Your task to perform on an android device: Open the Coursera app and take the course access
Image 1: 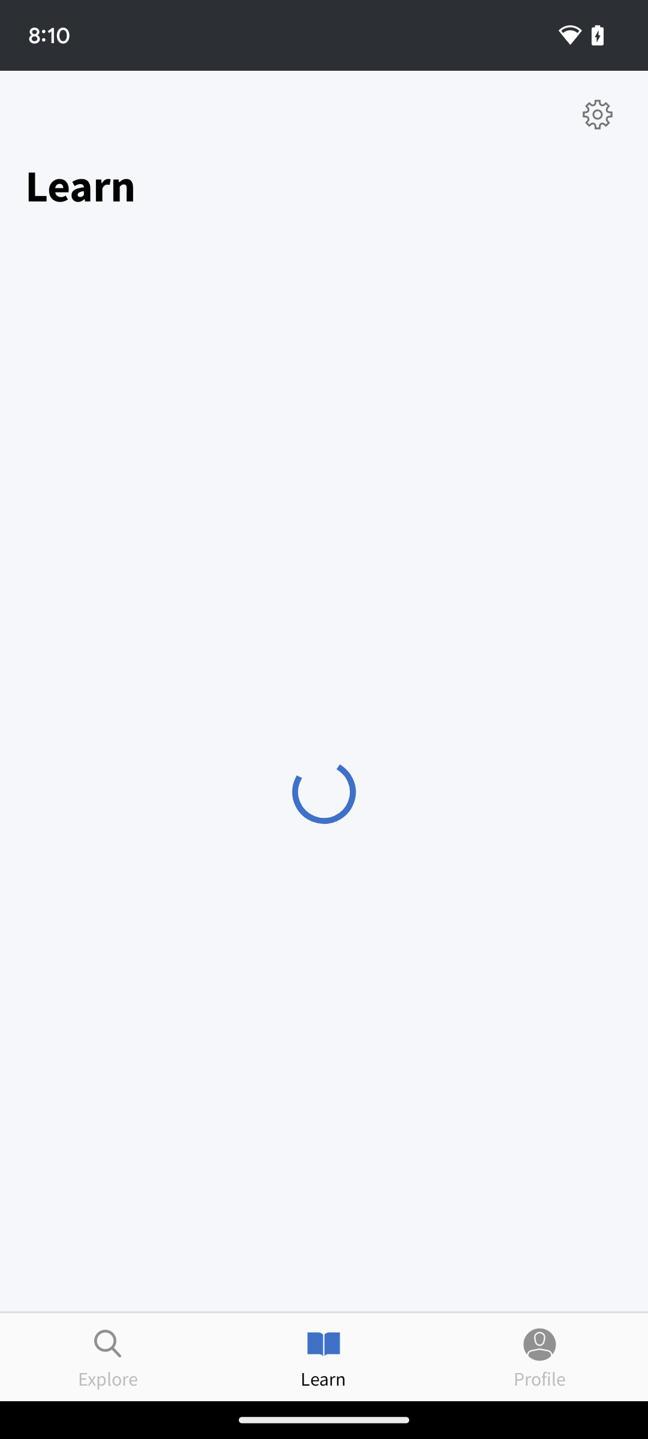
Open the Coursera app.
Step 1: wait
Image 2: 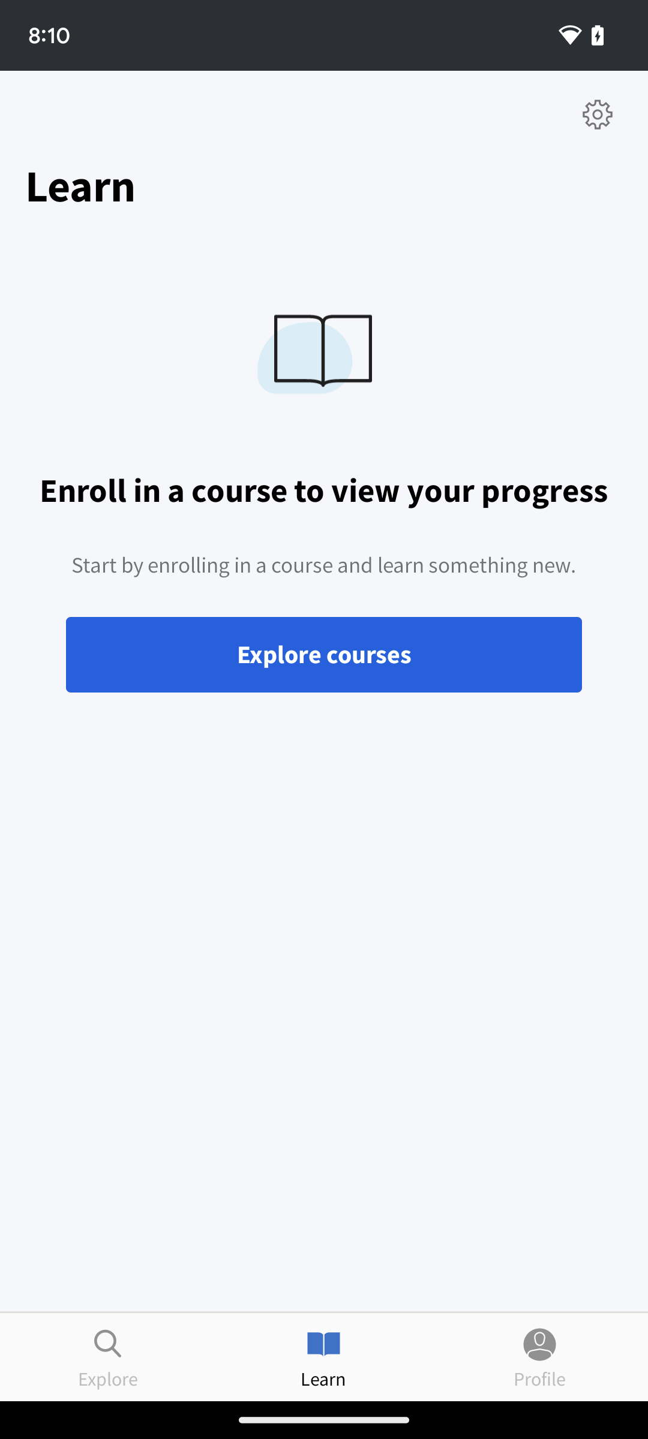
Click on the Explore Course present on screen.
Step 2: click (323, 654)
Image 3: 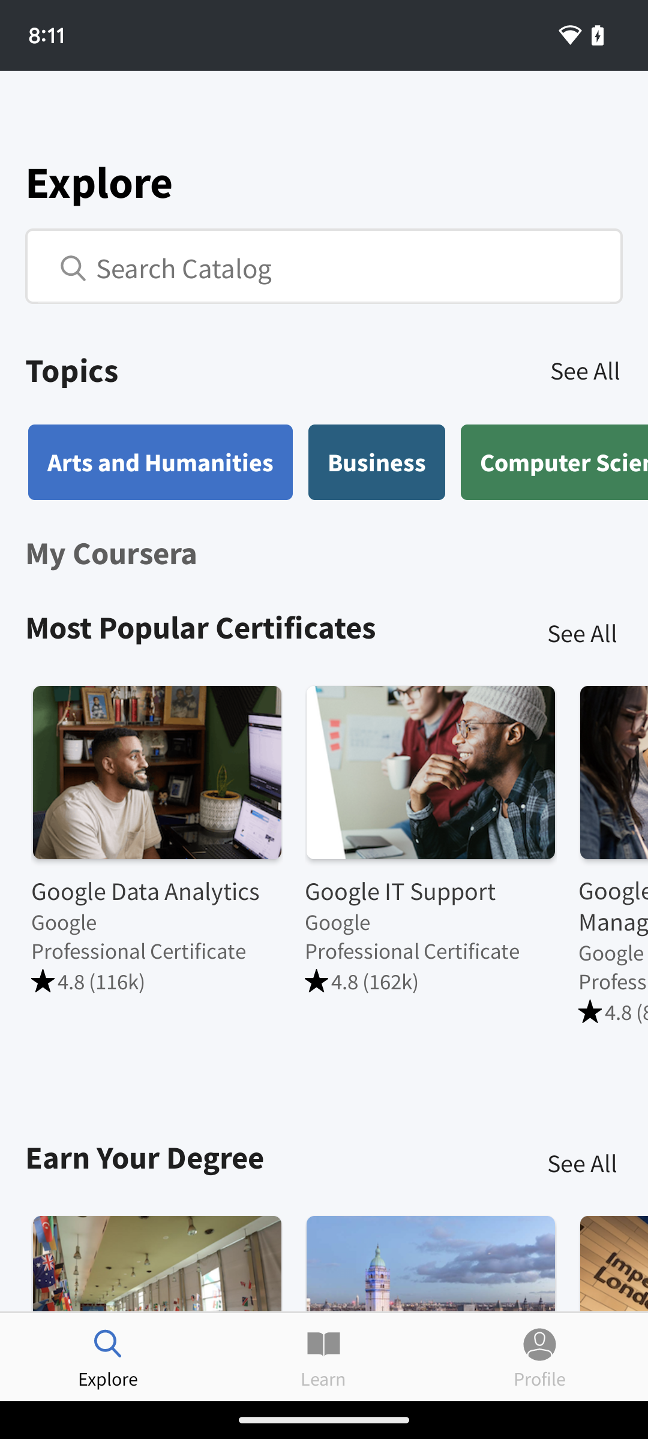
Tap on Data Science, present at the top of the screen.
Step 3: wait
Image 4: 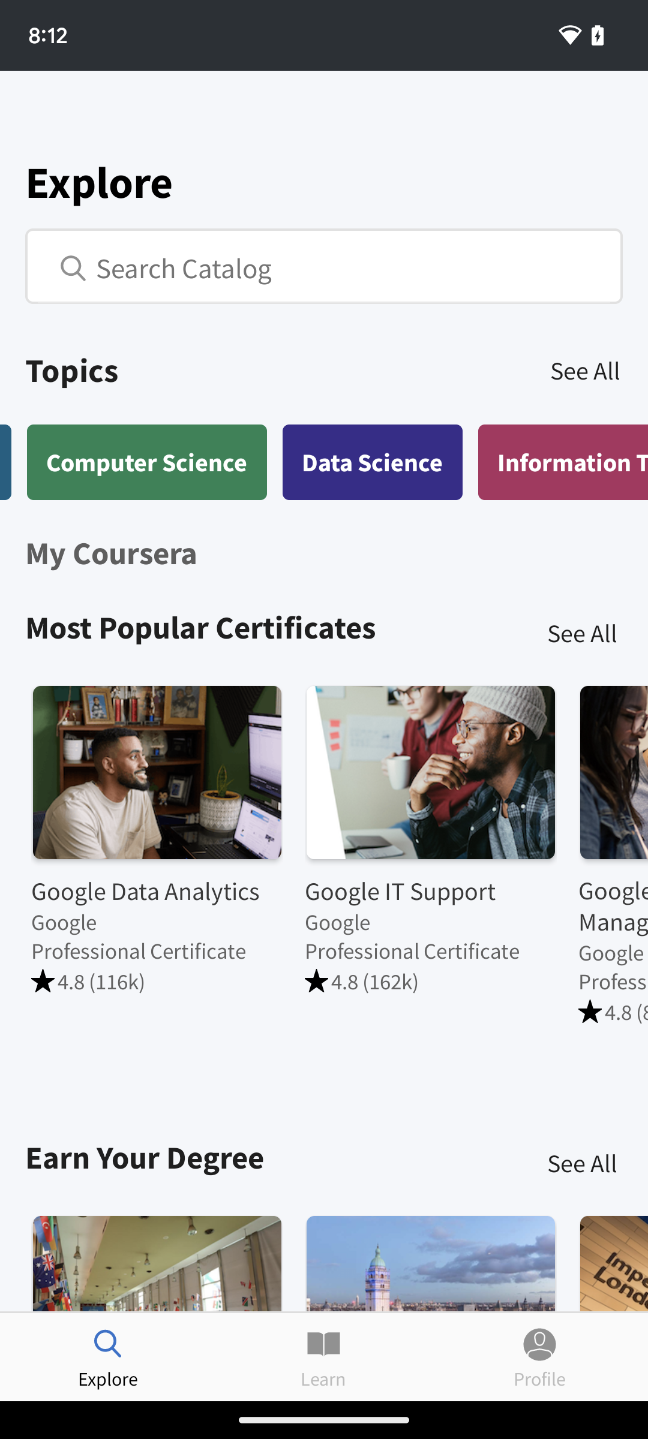
Tap on Data Science, present at the top of the screen.
Step 4: click (373, 462)
Image 5: 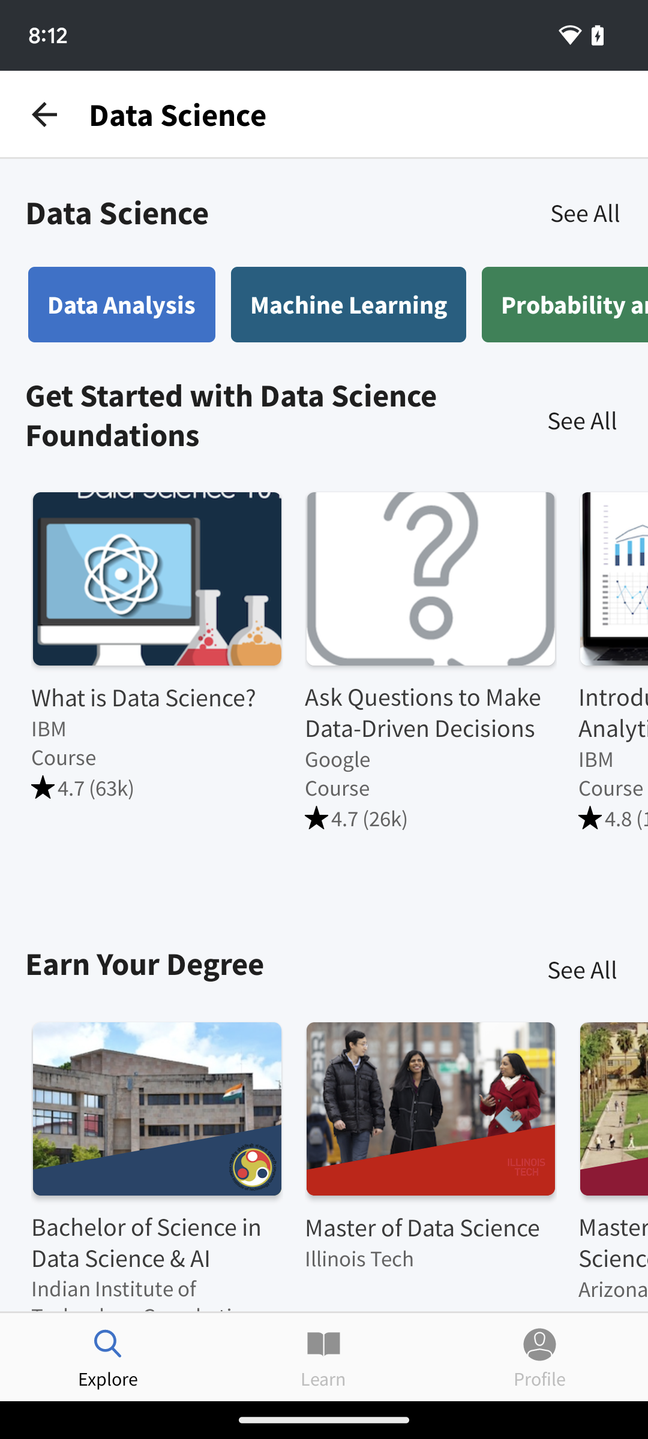
Tap on What is Data Science?
Step 5: click (115, 585)
Image 6: 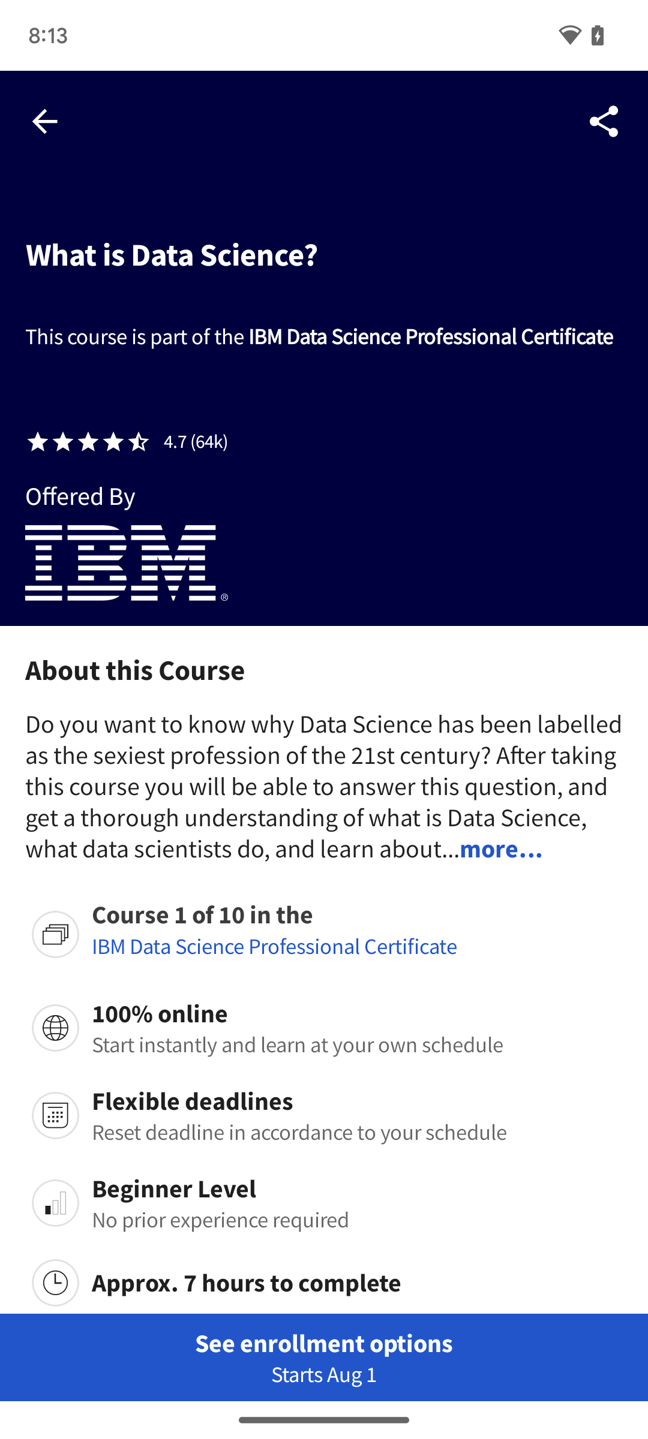
Tap on What is Data Science?
Step 6: click (324, 1343)
Image 7: 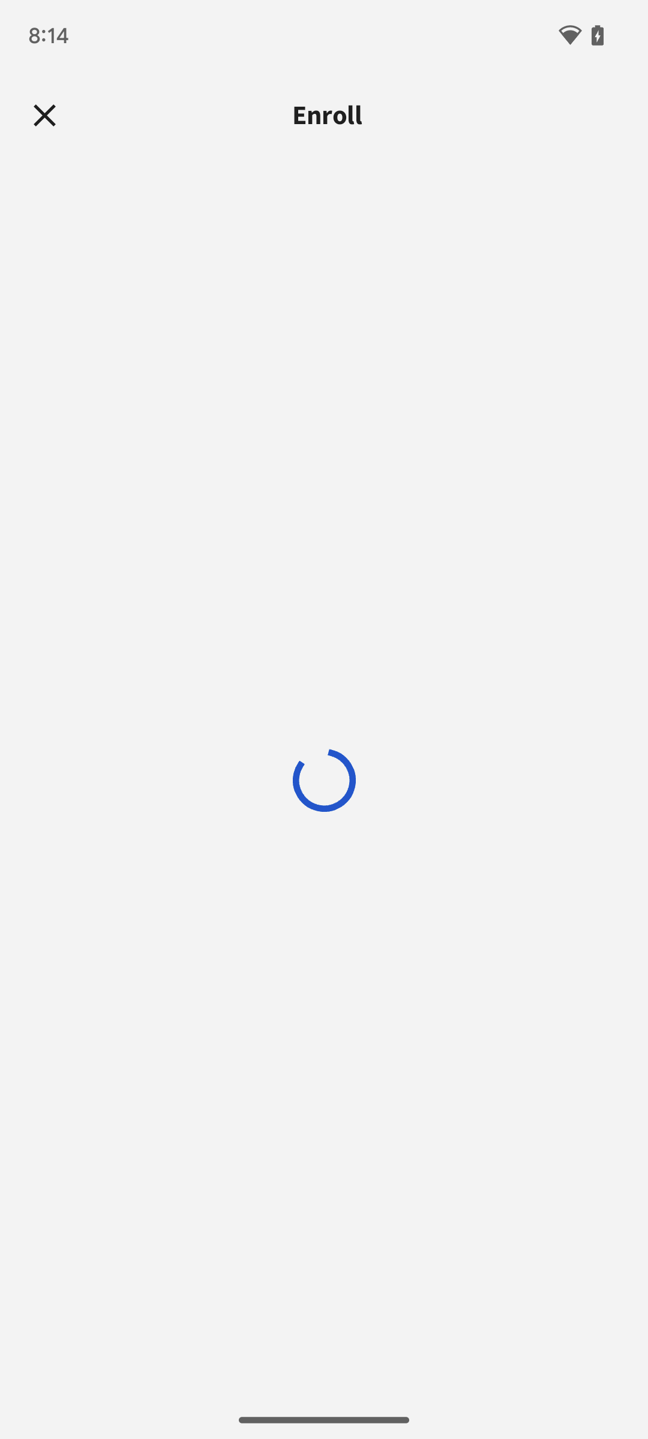
Tap on What is Data Science?
Step 7: wait